Your task to perform on an android device: I want to share my location at lucaskramer733@gmail.com so that I can save it on my gmail.
Image 0: 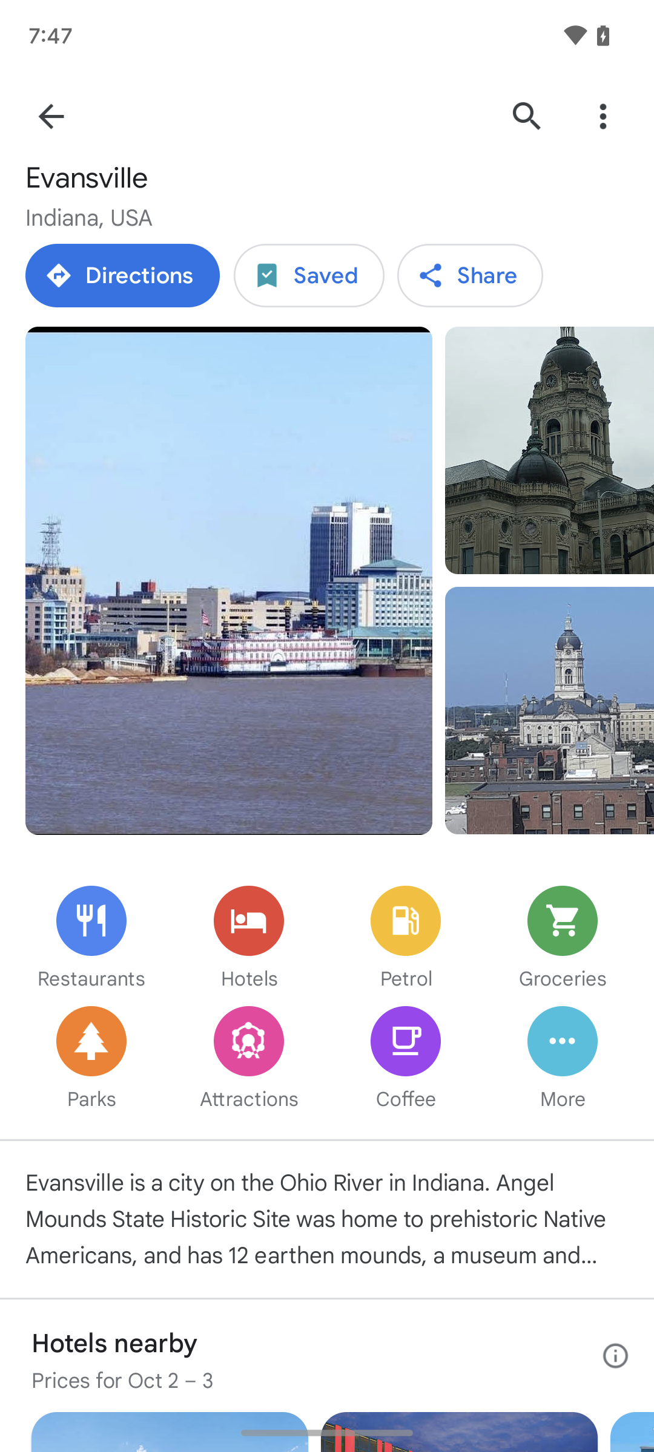
Click on the Back button on the top left corner of the screen.
Step 0: click (51, 116)
Image 1: 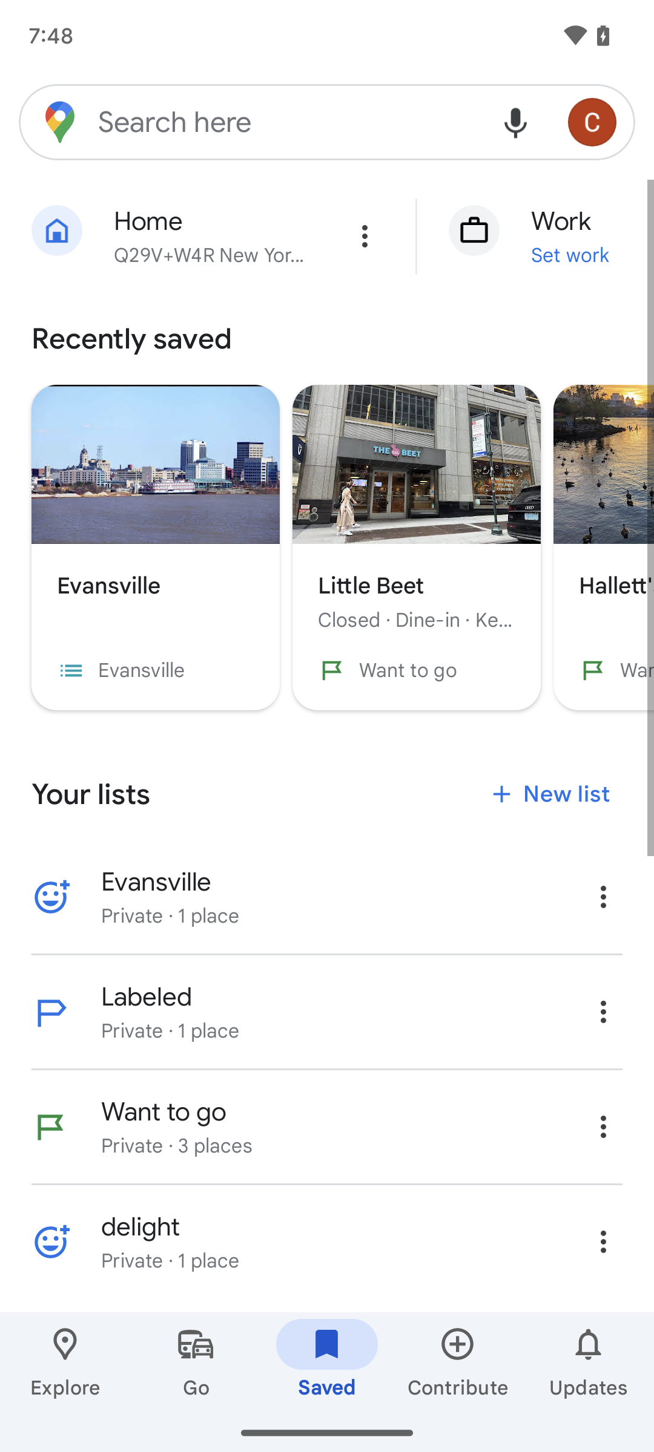
Click on the Home icon on the top of the screen.
Step 1: click (148, 221)
Image 3: 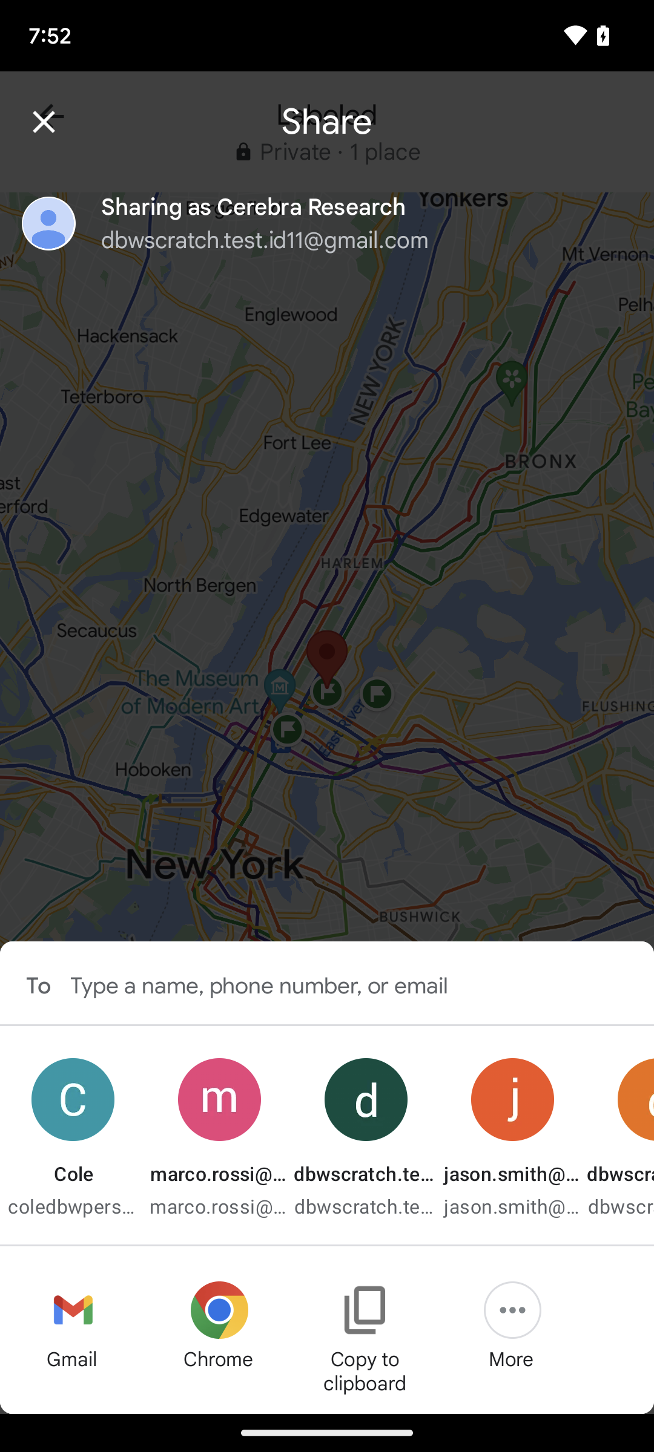
Click on the Gmail icon on the bottom left of the screen.
Step 3: click (73, 1310)
Image 4: 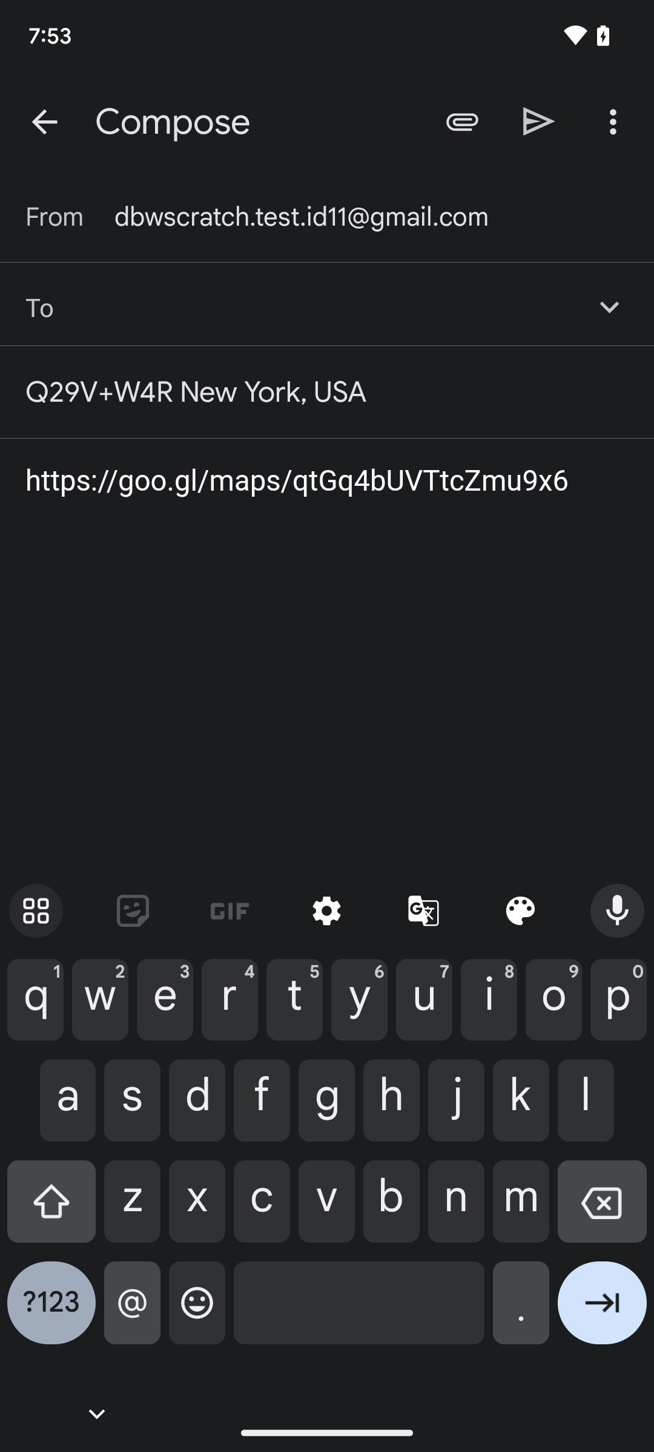
Type lucaskramer733@gmail.com on the screen.
Step 4: type "lucaskramer733@gmail.com"
Image 5: 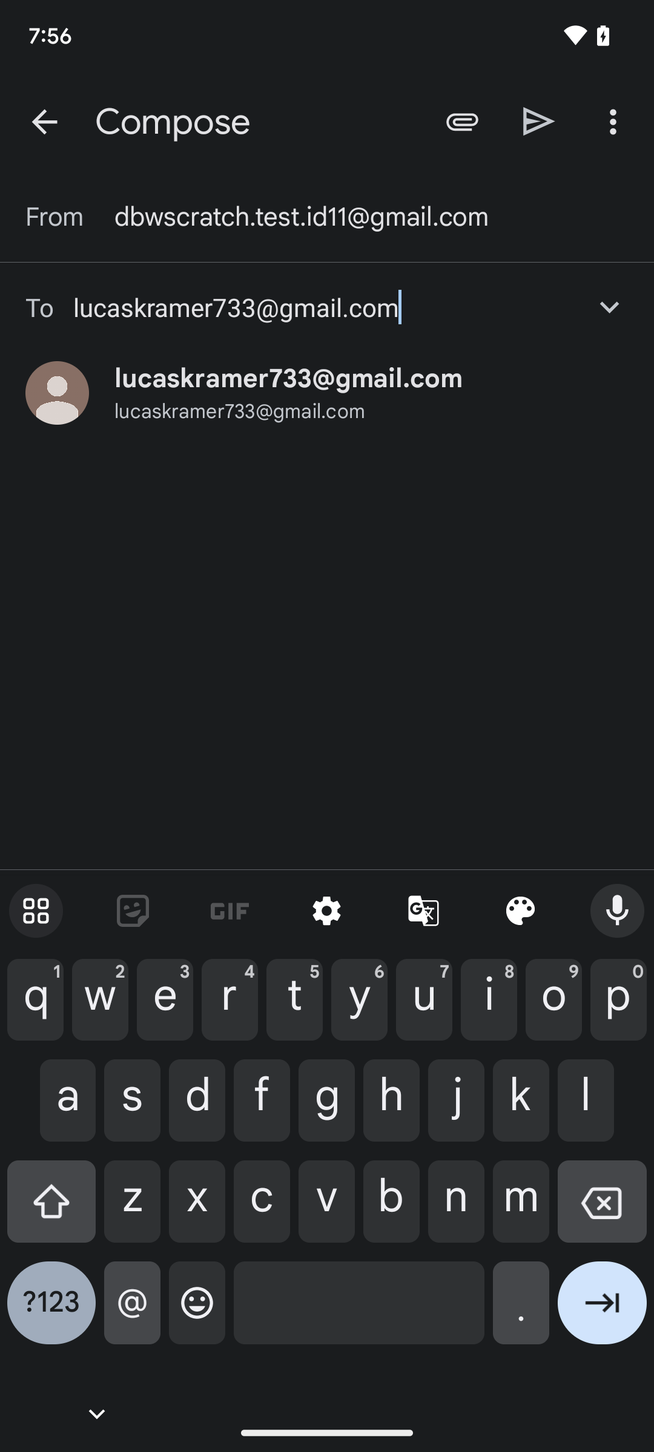
Click on the Send icon on the top right corner of the screen.
Step 5: click (539, 122)